Your task to perform on an android device: Use the DHgate app to find the screwdriver set under the screwdrivers category.
Image 0: 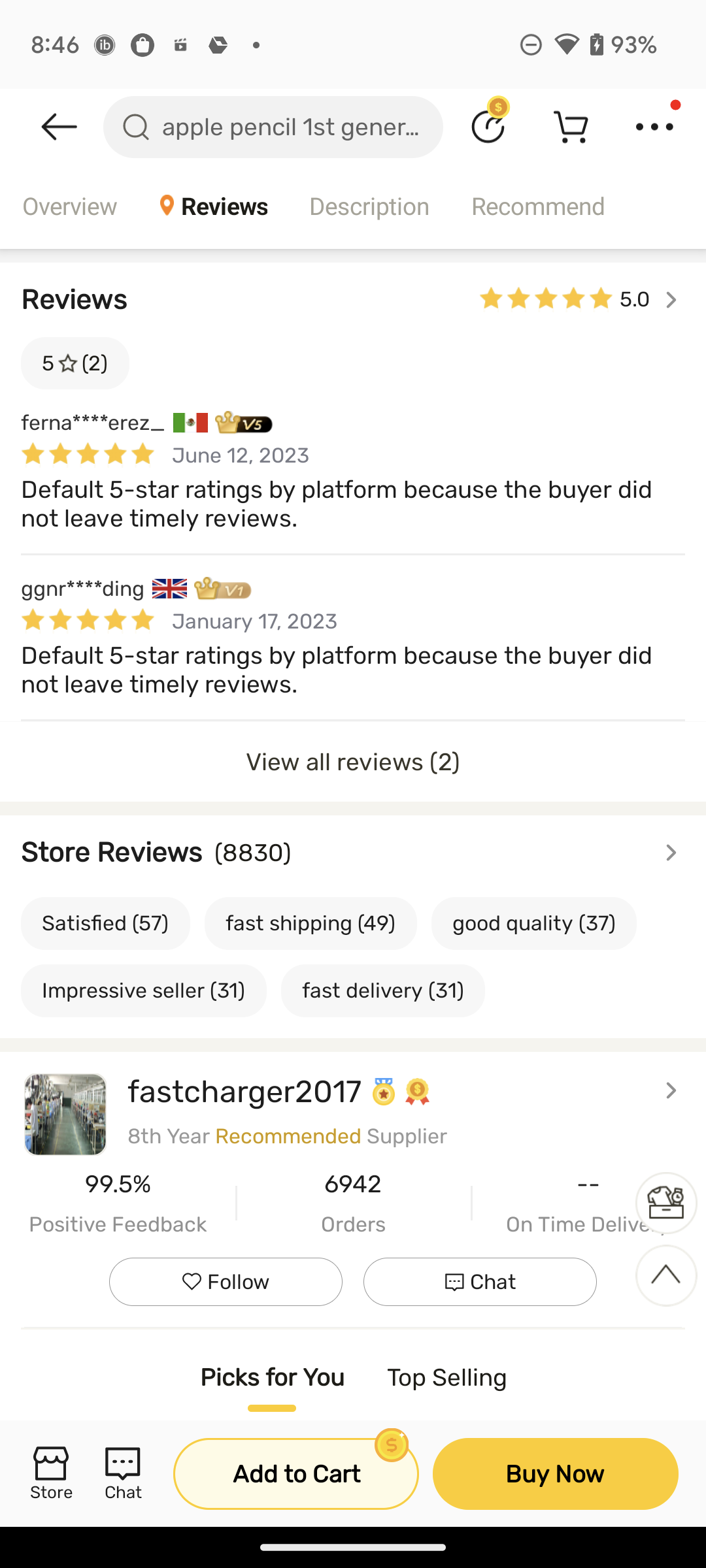
go back to the previous page
Step 0: press back button
Image 2: 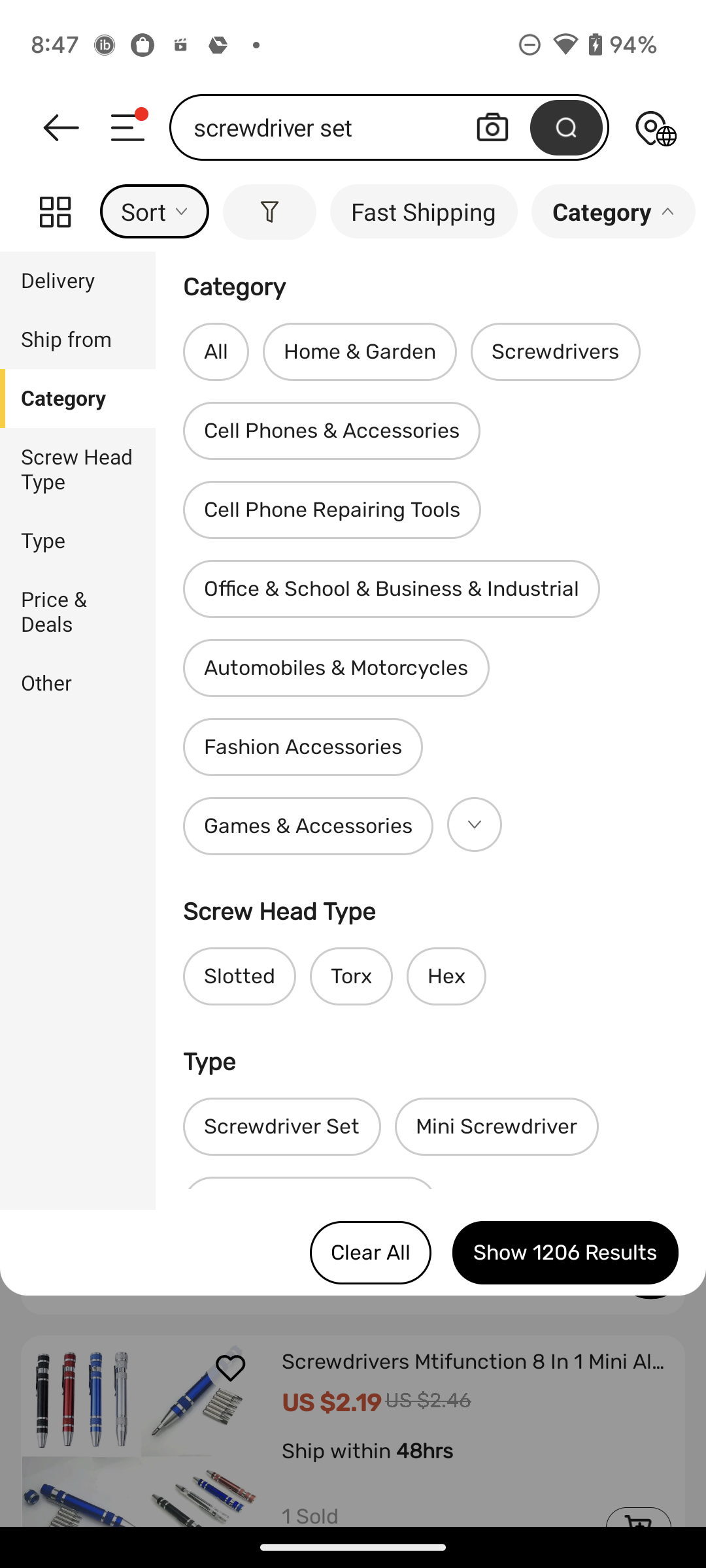
Click on Screwdrivers category
Step 2: click (555, 351)
Image 3: 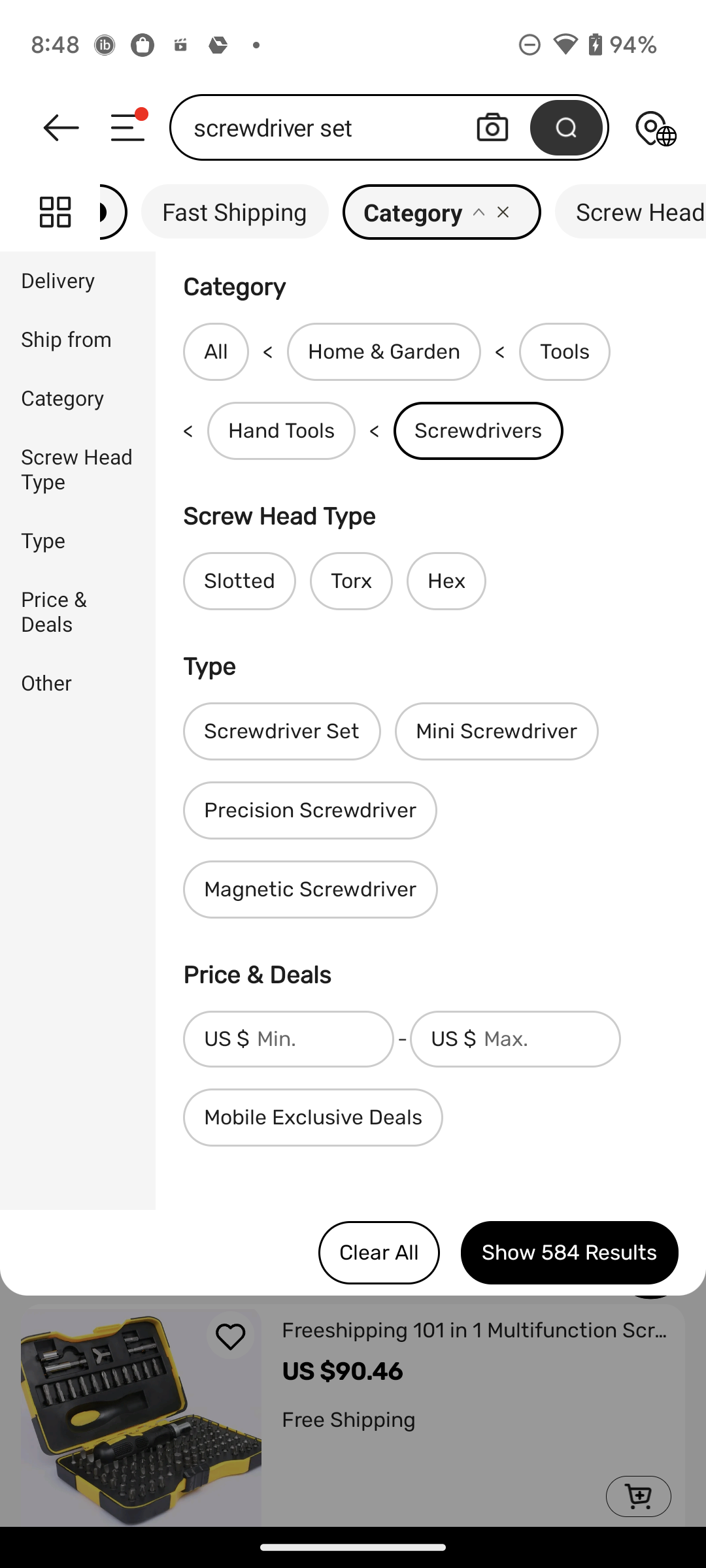
Click on Show 584 Results
Step 3: click (569, 1252)